Your task to perform on an android device: I am thinking to make french fries for lunch and i am running out of potatoes, search for potatoes in big basket app.
Image 0: 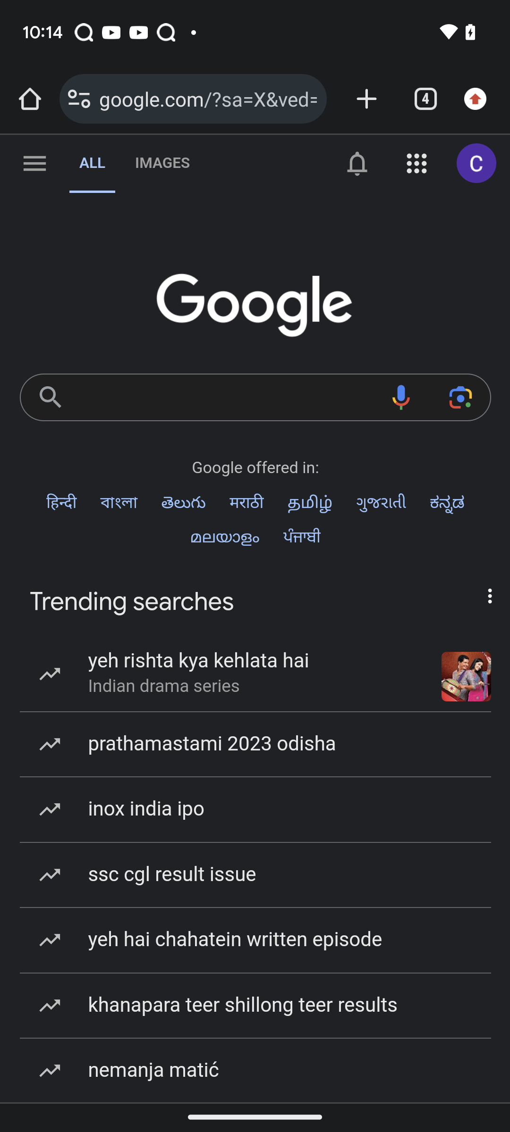
Open bigbasket app
Step 0: open app "bigbasket"
Image 1: 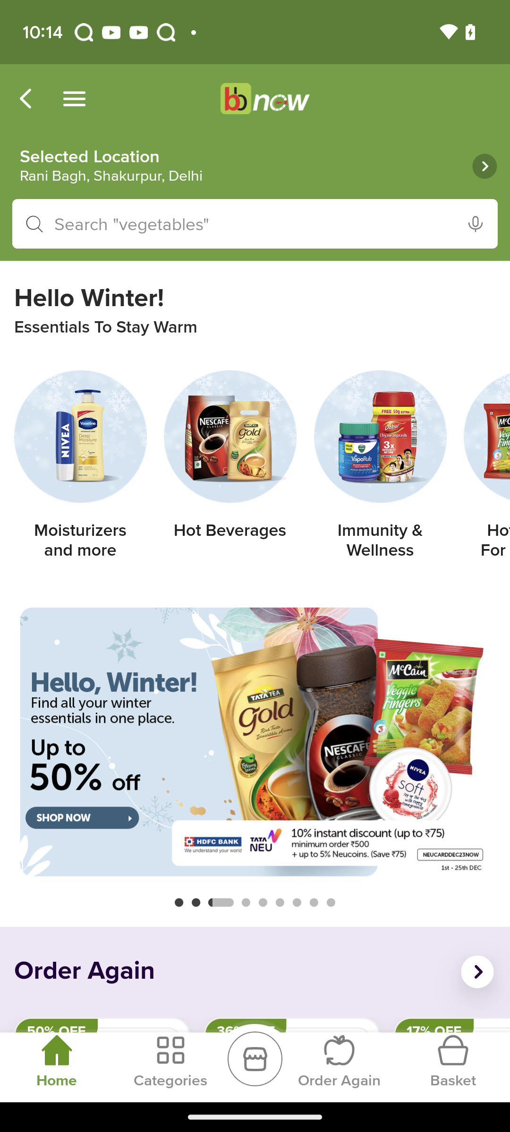
Click on the search textbox at the top of the screen
Step 1: click (255, 224)
Image 2: 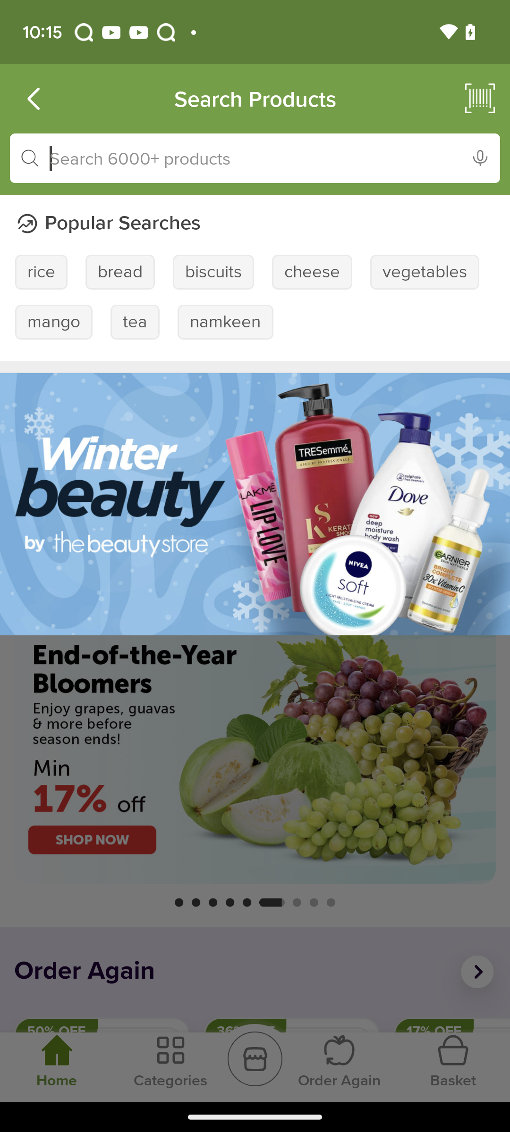
Enter potatoes in the search textbox
Step 2: type "potatoes"